Your task to perform on an android device: Open Google Drive app and search for  Money plant picture files .
Image 0: 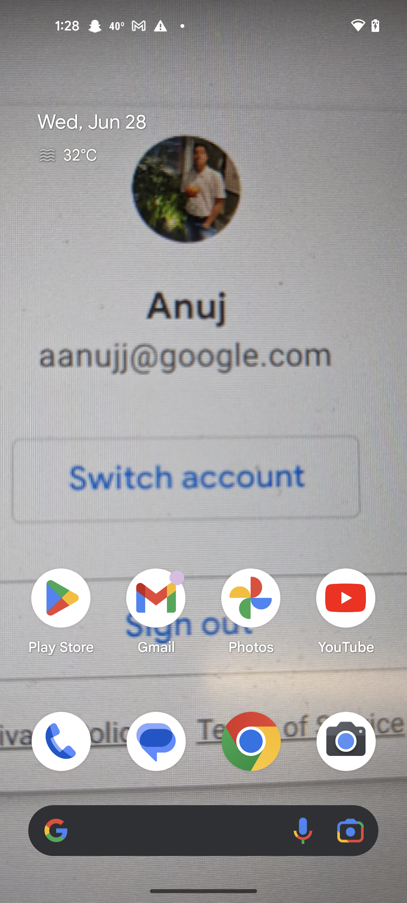
open google drive app
Step 0: open app "Drive"
Image 2: 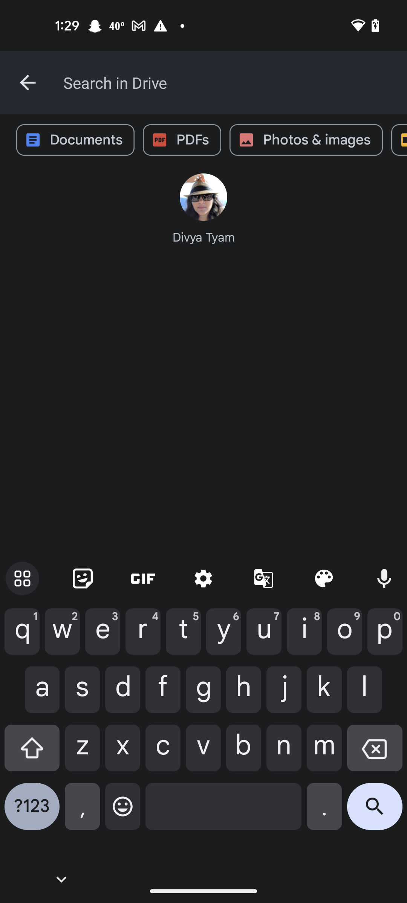
Enter a Money plant picture file 
Step 2: type "Money plant picture"